Your task to perform on an android device: On November 15, use the Kayak app to find a single adult economy class one-way ticket from Sao Paulo-Guarulhos International Airport to Indira Gandhi International Airport New Delhi. My aim is to visit the Taj Mahal, a place I've always dreamed of seeing, during my short visit to India.
Image 0: 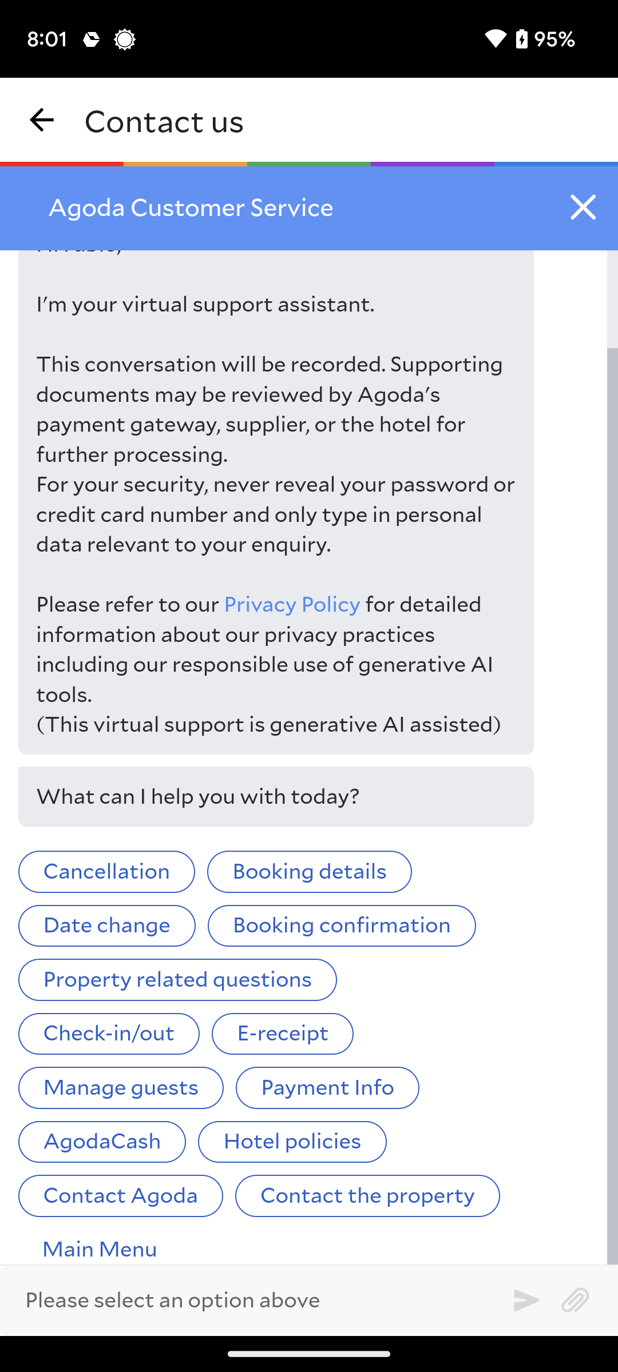
open Kayak app
Step 0: open app "KAYAK"
Image 1: 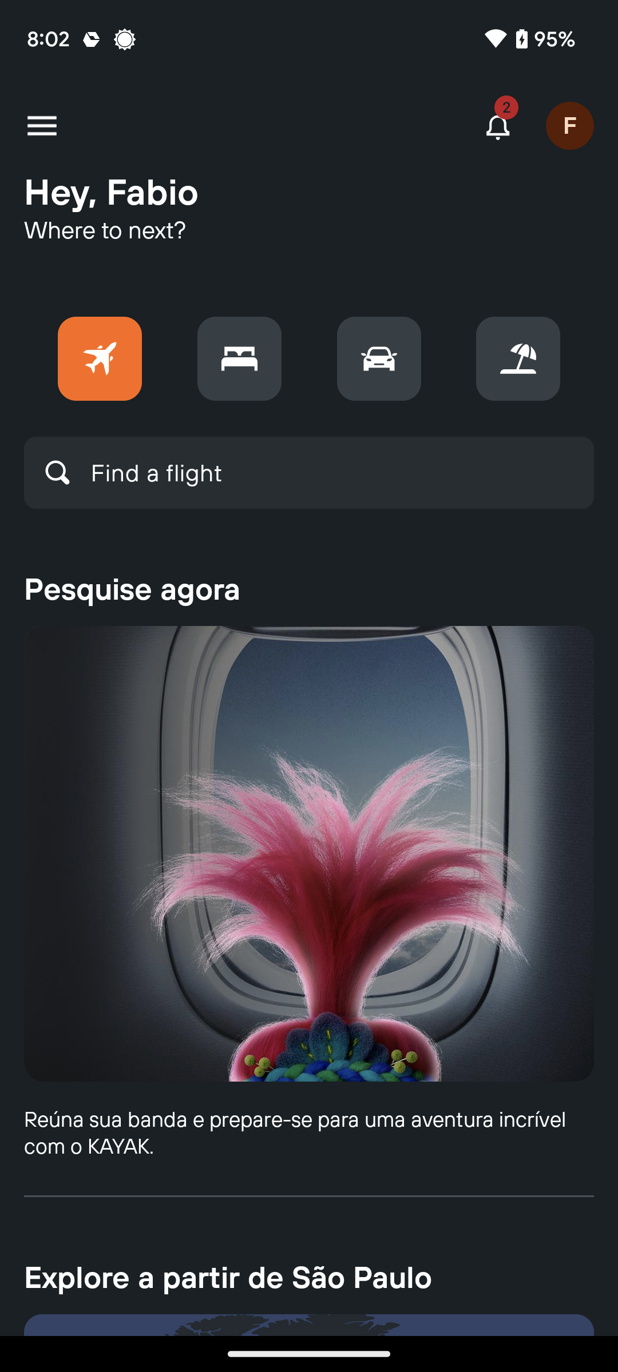
click on the Find a flight search bar
Step 1: click (156, 472)
Image 2: 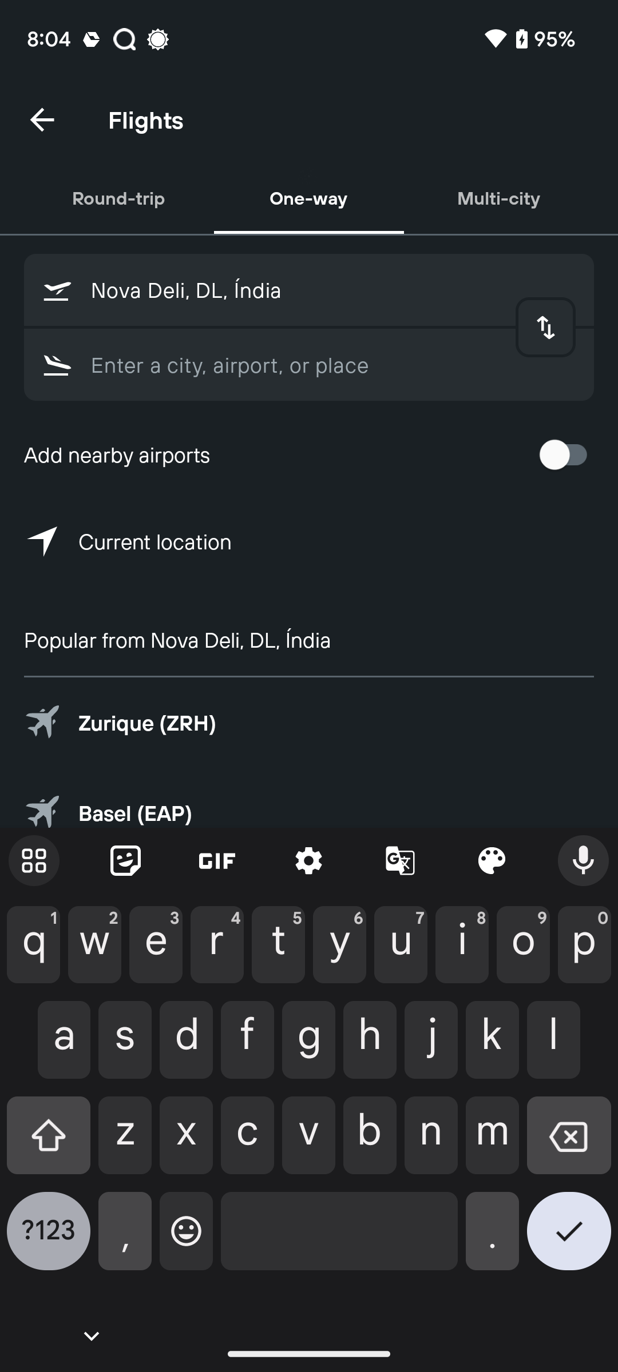
Click on the from search bar
Step 2: click (333, 290)
Image 3: 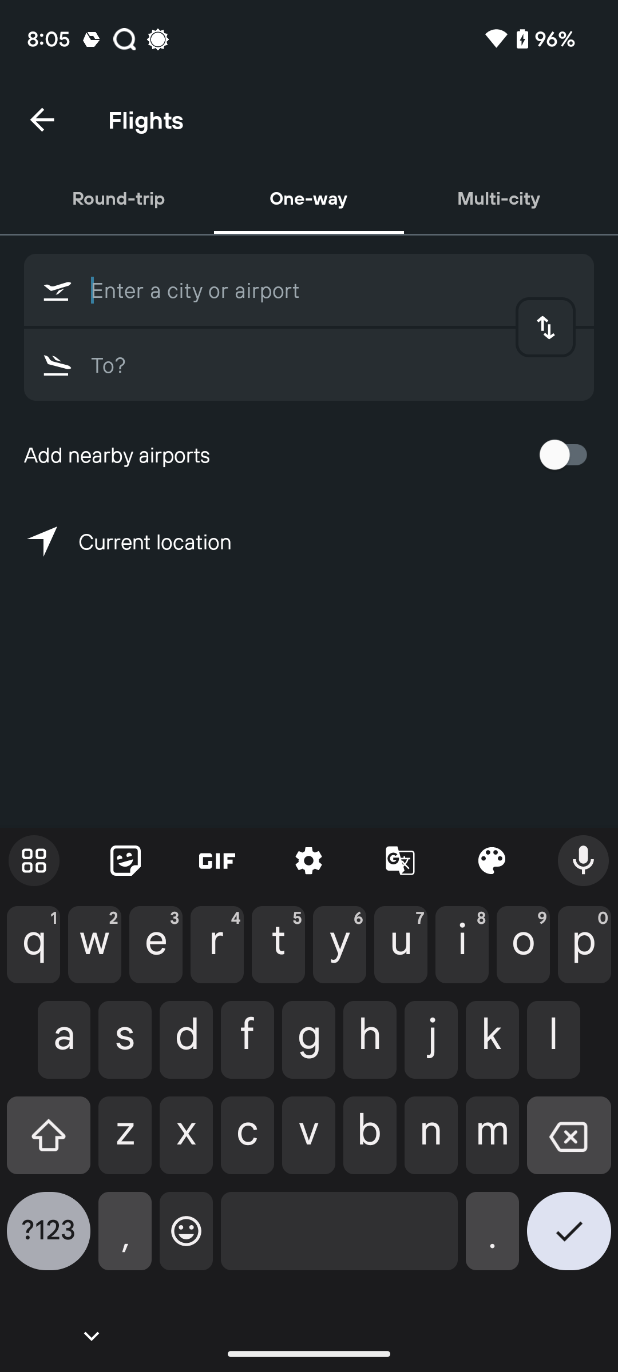
enter Sao Paulo-Guarulhos International Airport
Step 3: type "Sao Paulo-Guarulhos International Airport"
Image 4: 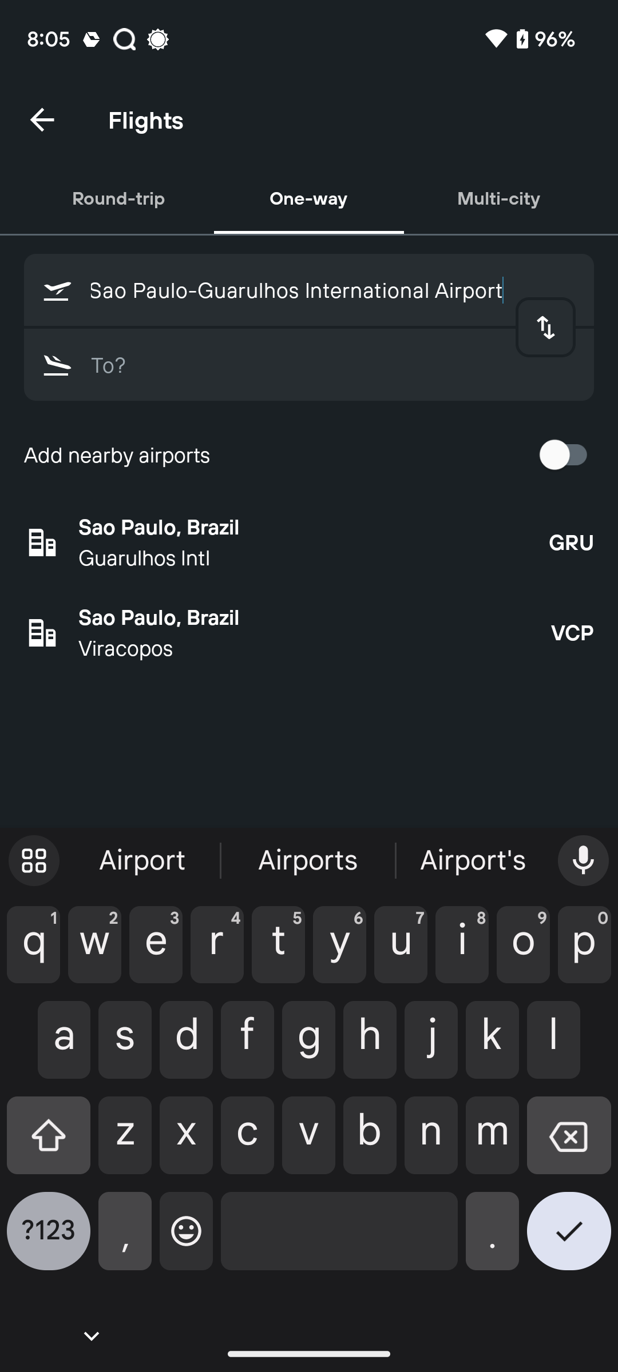
Select the first search option Sao Paulo, Brazil GRU
Step 4: click (313, 557)
Image 5: 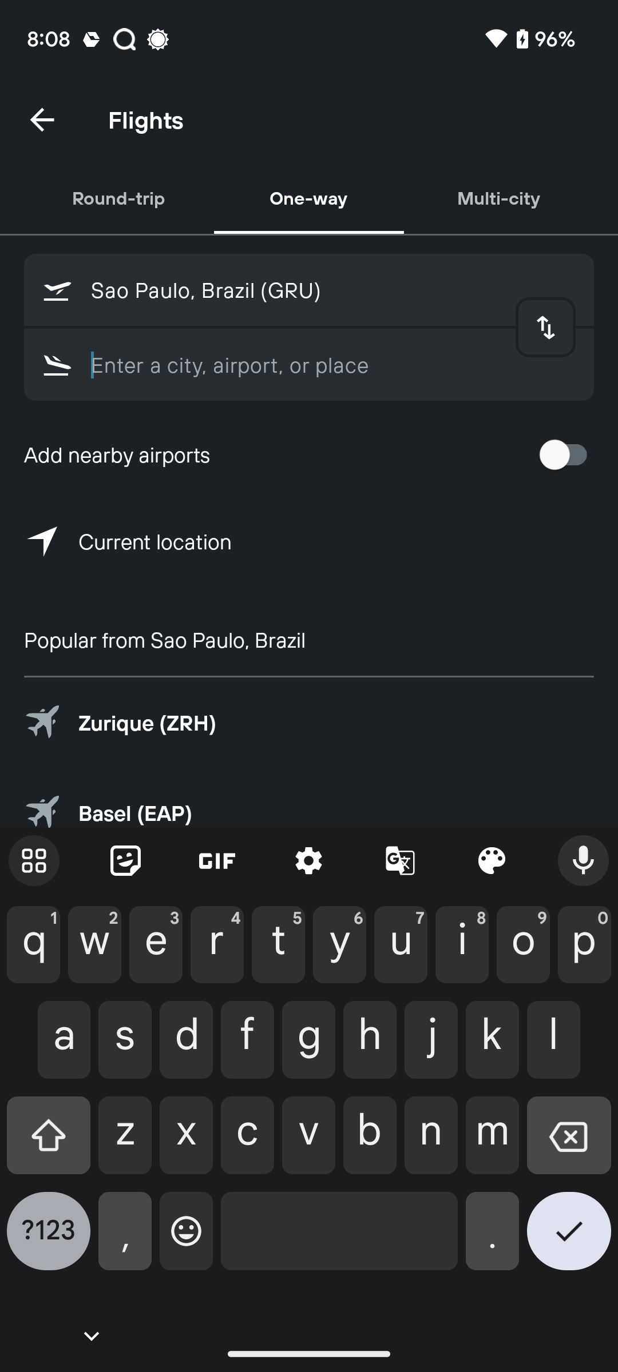
enterIndira Gandhi International Airport New Delhi
Step 5: type "Indira Gandhi International Airport New Delhi"
Image 6: 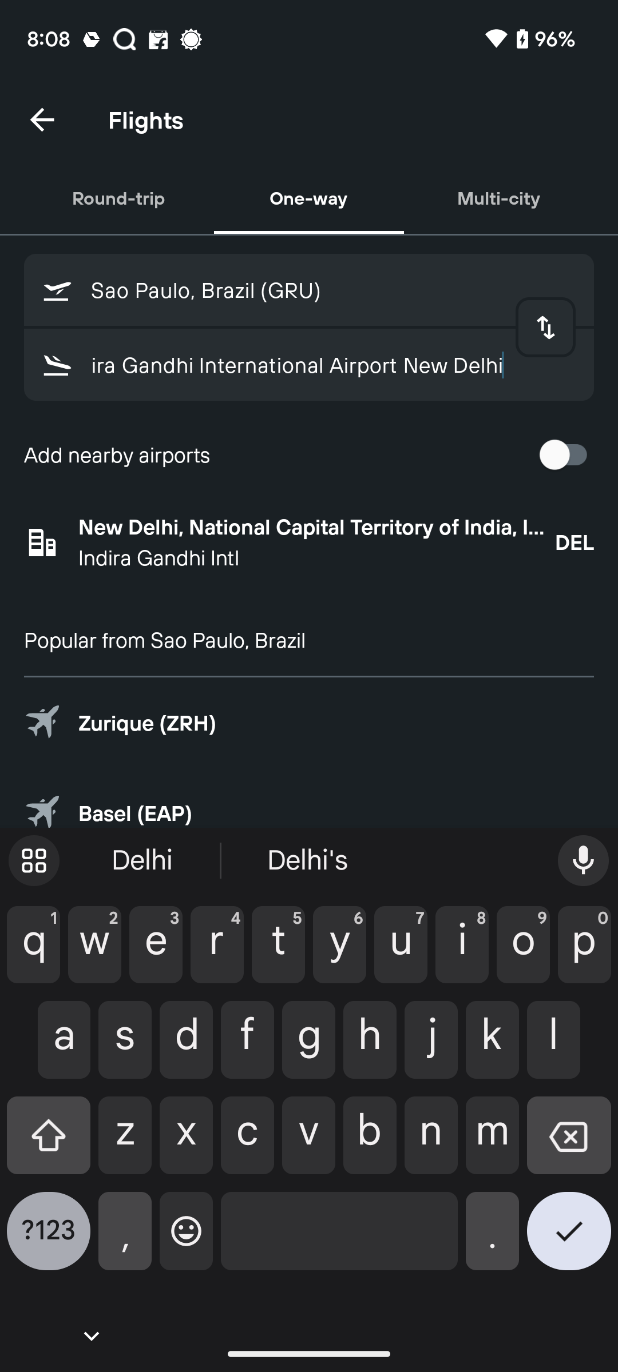
Click on the first search option
Step 6: click (215, 544)
Image 7: 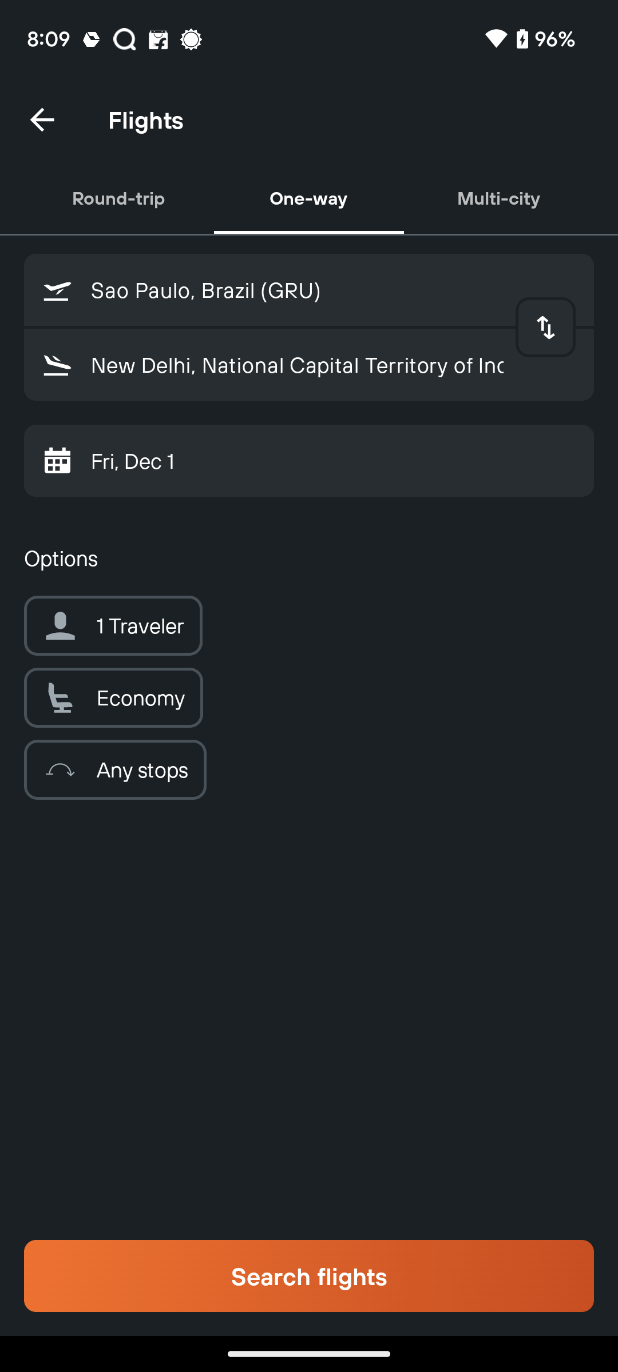
go to the date section
Step 7: click (132, 461)
Image 8: 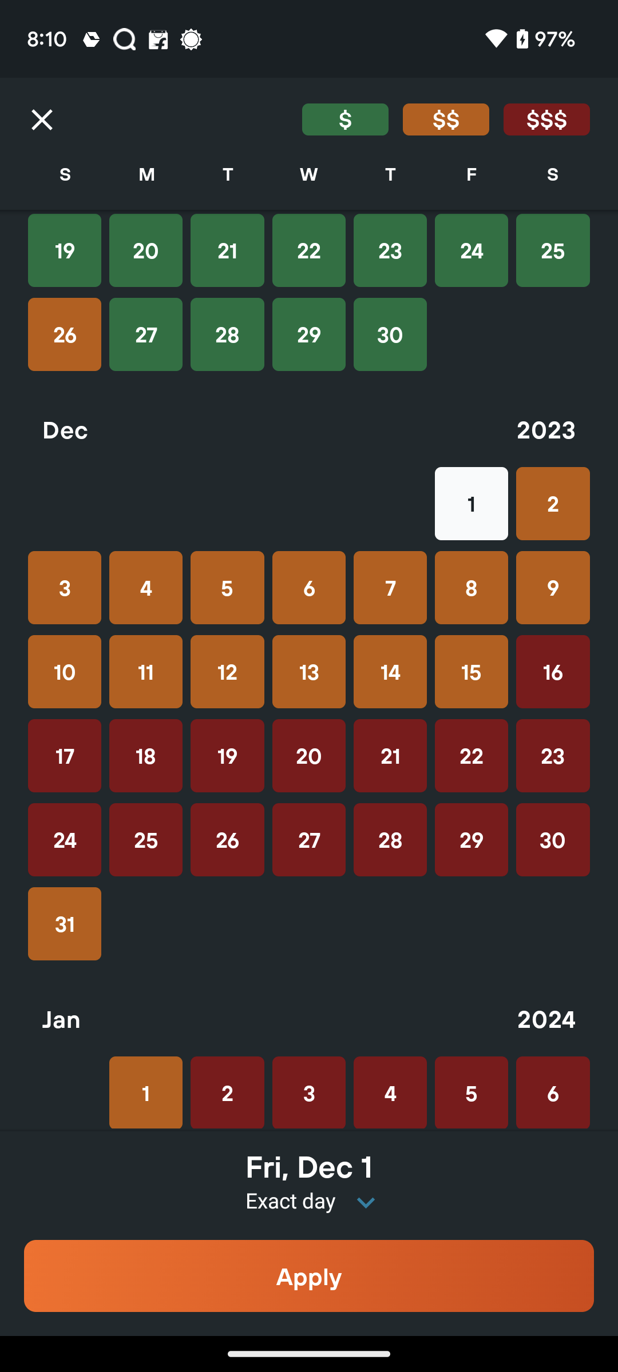
swipe down for November month
Step 8: scroll up
Image 9: 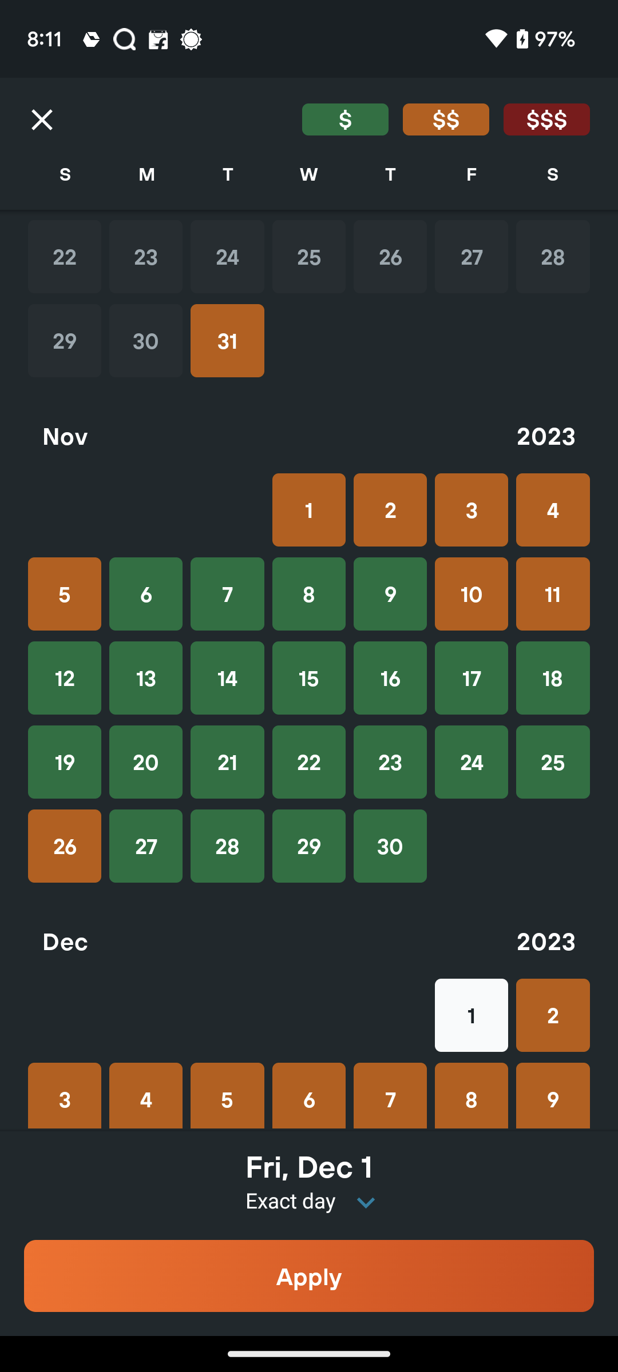
Select the date as November 15
Step 9: click (309, 678)
Image 10: 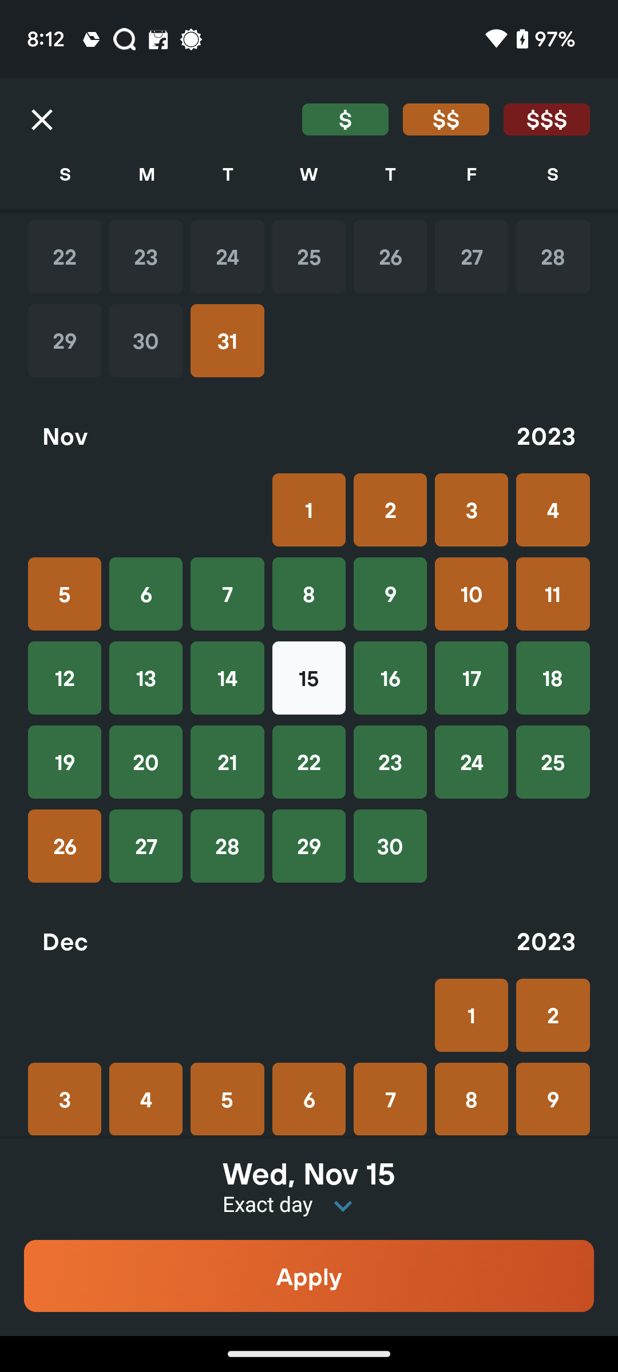
Click on the Apply button at the bottom of the screen
Step 10: click (309, 1276)
Image 11: 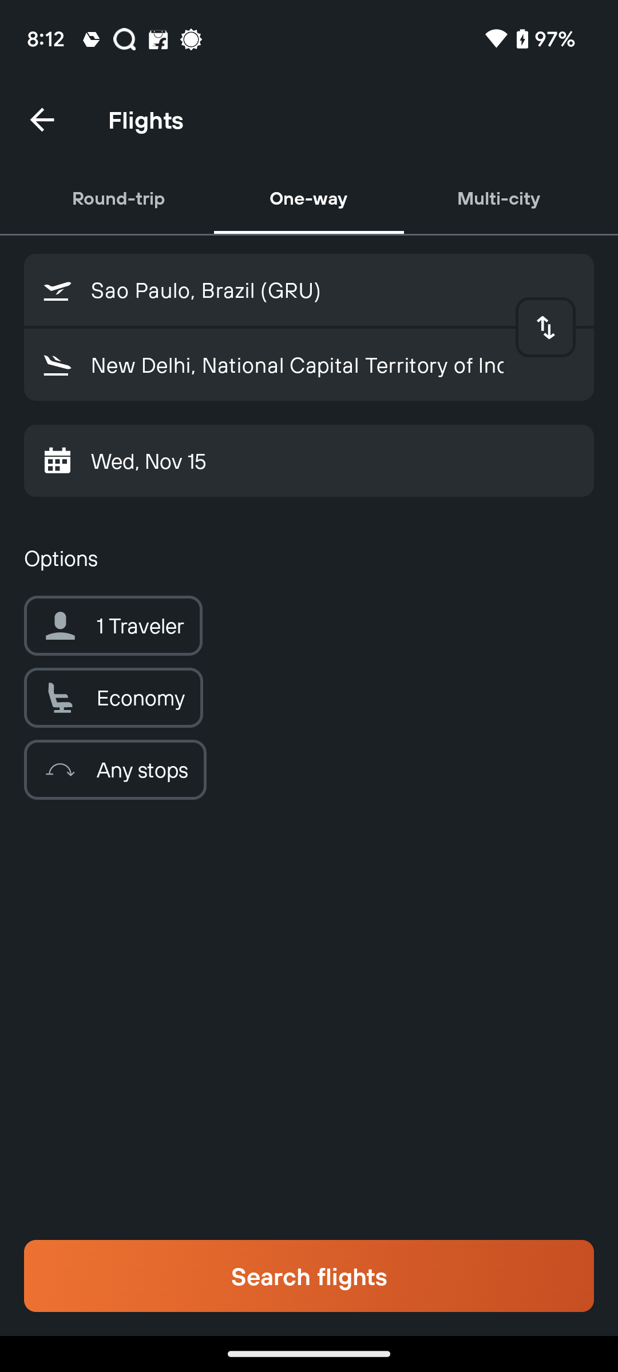
Click on search flights at the bottom of the screen
Step 11: click (309, 1276)
Image 12: 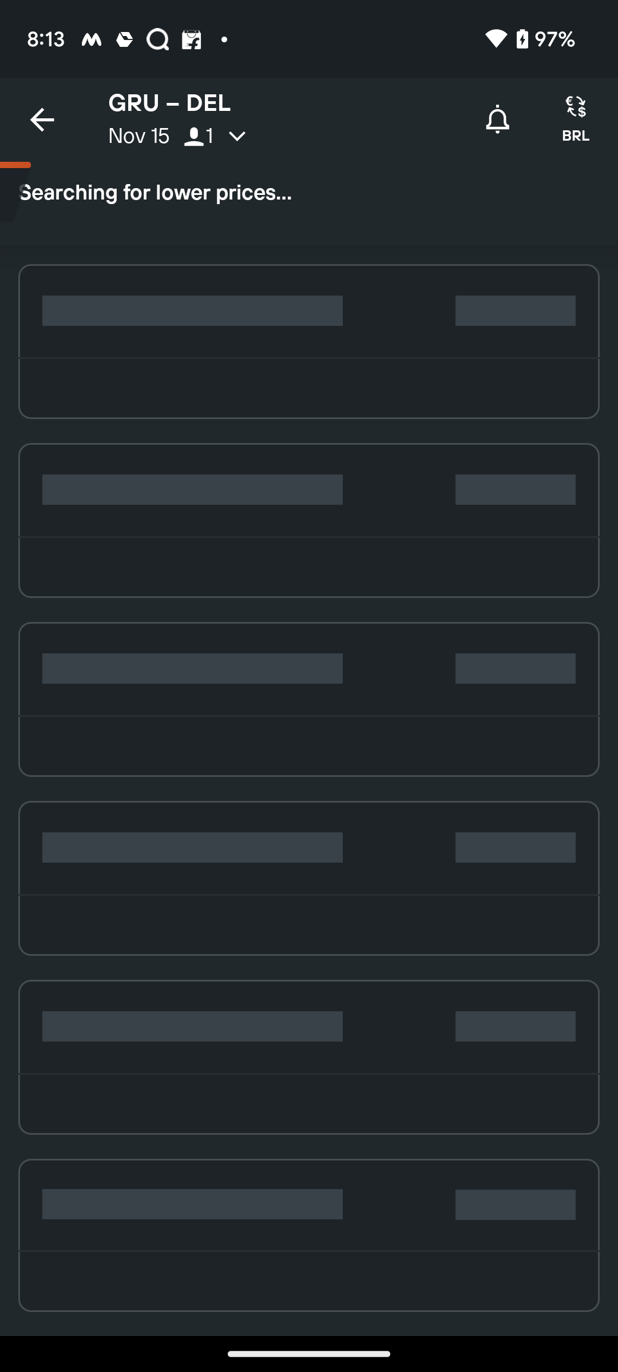
Click on search flights at the bottom of the screen
Step 12: wait